Your task to perform on an android device: Add Velocity nitro tm 2 women Running shoes  to cart with shoe size 8 on  Puma app
Image 0: 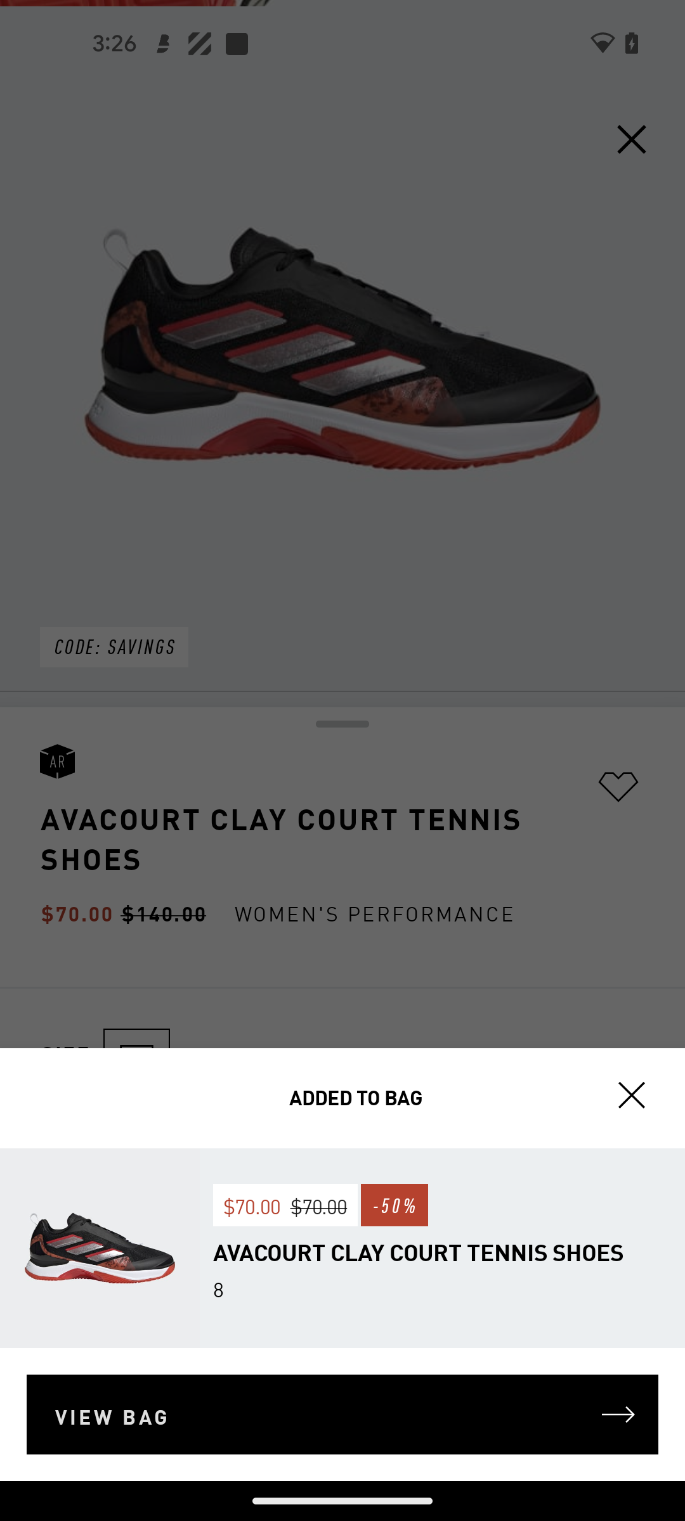
open the puma app
Step 0: open app "PUMA"
Image 2: 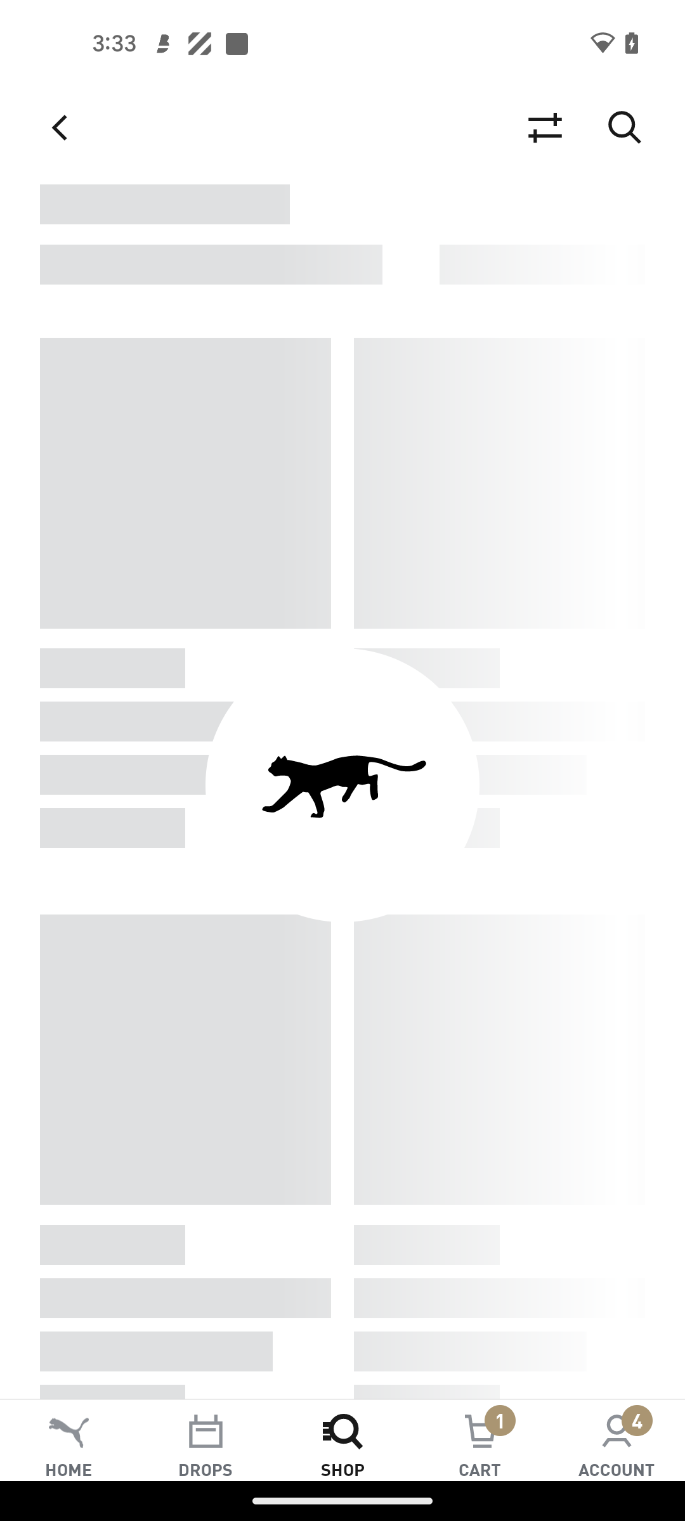
Click on the All shoes tab
Step 2: wait
Image 3: 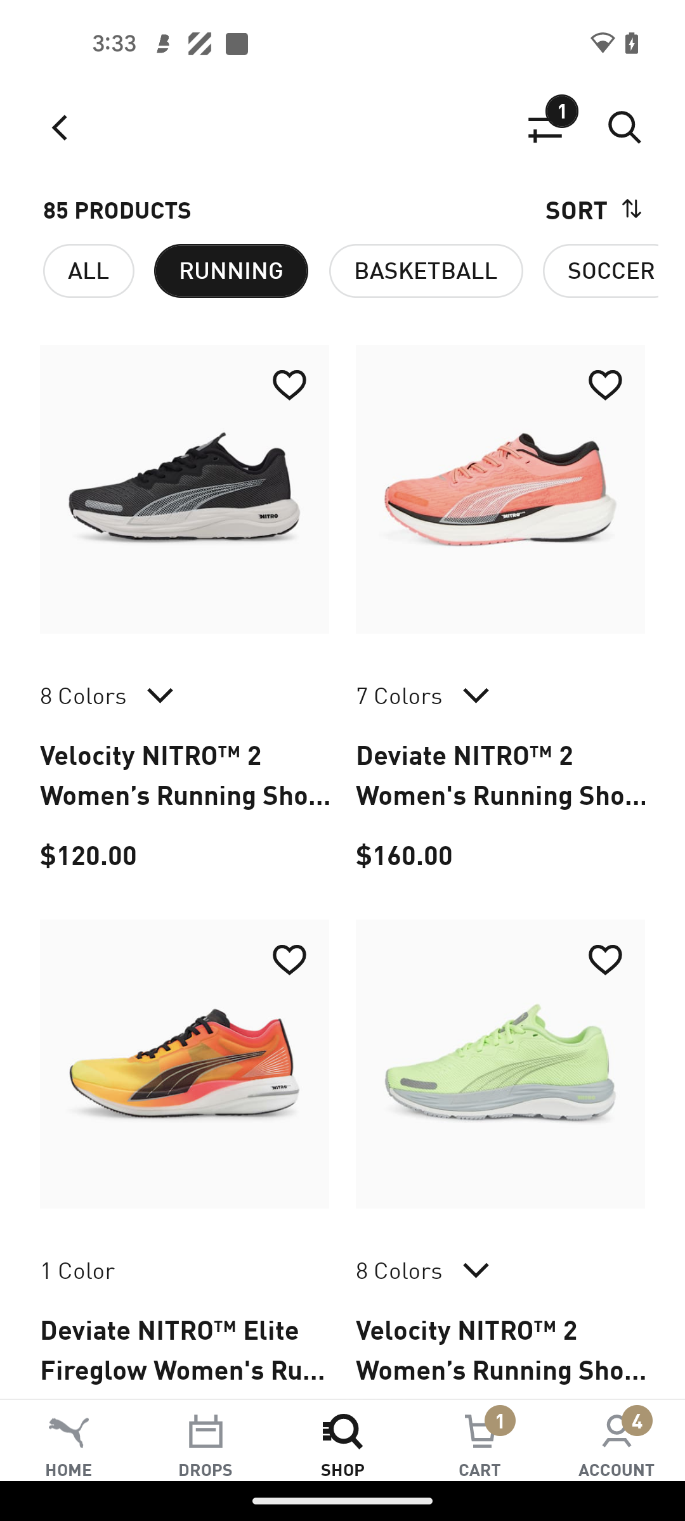
Click on the velocity nitro tm 2 women Running shoes
Step 3: click (185, 489)
Image 4: 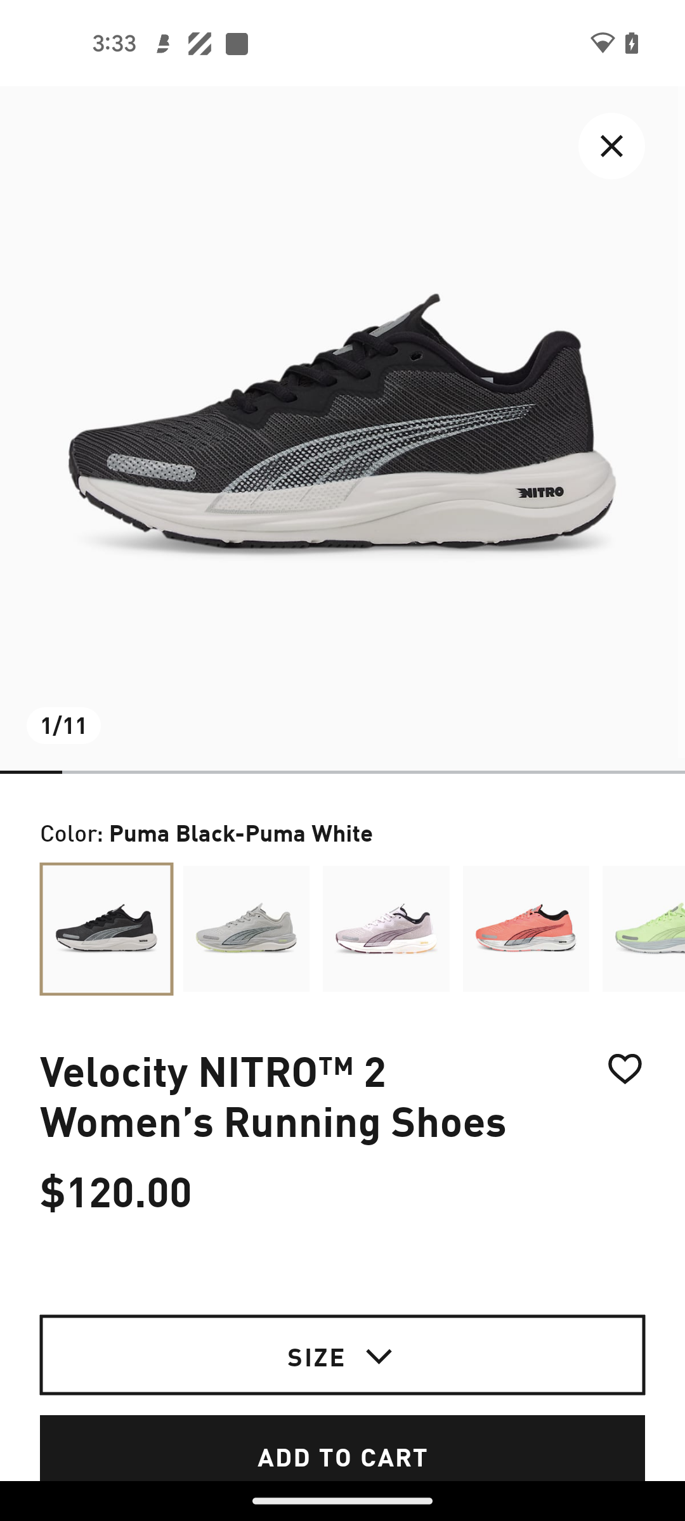
Click on the size tab
Step 4: click (316, 1355)
Image 5: 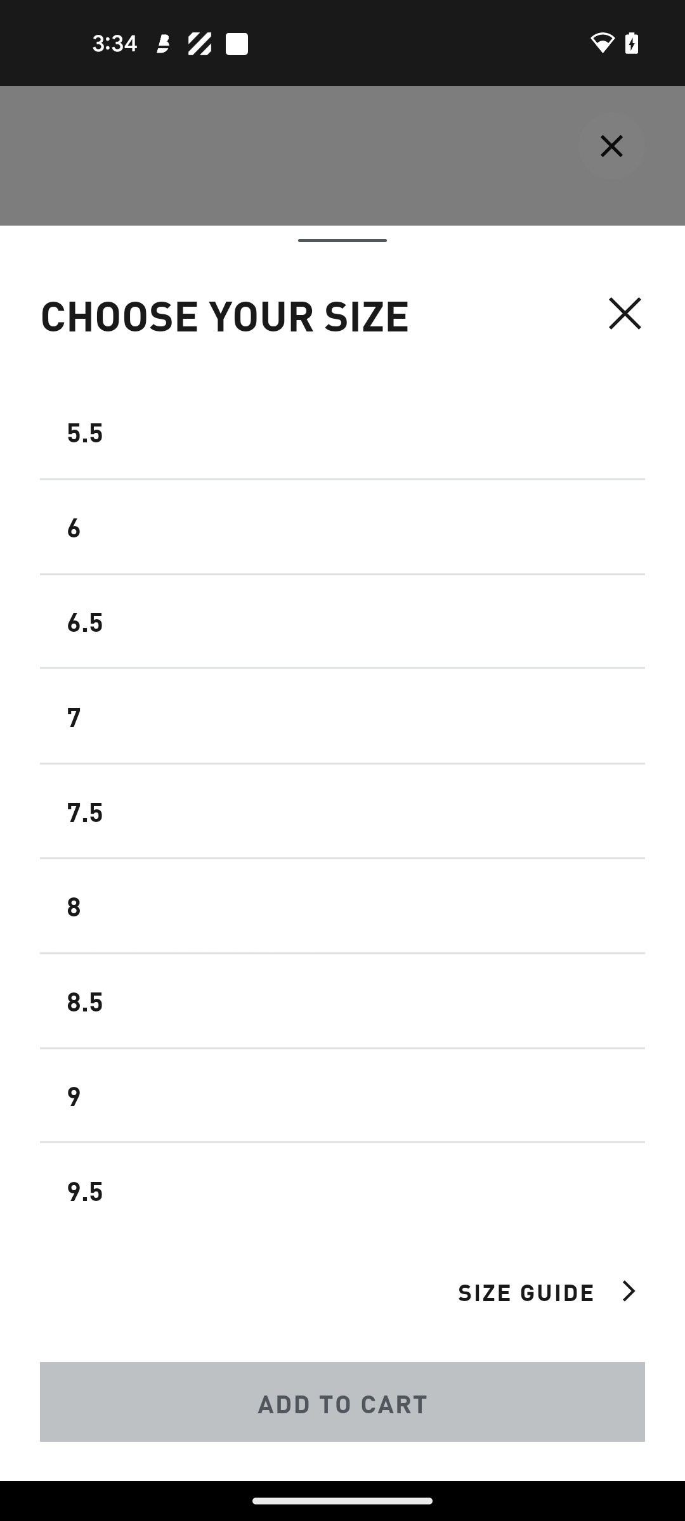
Select the 8 size 
Step 5: click (342, 783)
Image 6: 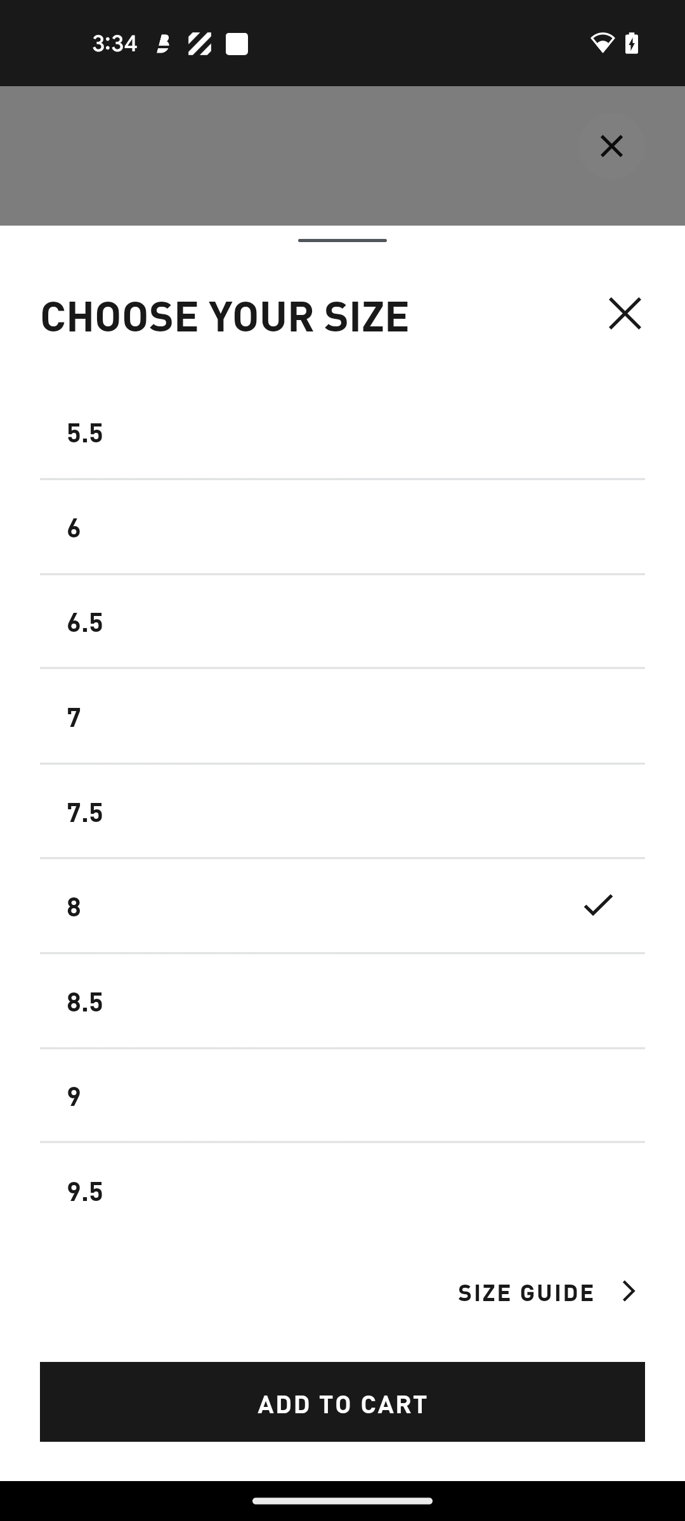
Click on the Add to cart tab
Step 6: click (342, 1402)